Your task to perform on an android device: I am planning a week-long trip with my family to Vancouver Island. It will be a one-way trip for three adults on October 21st, so search for economy-class flights from St. John's, Canada, to Campbell River, Canada, on the ixigo apps.
Image 0: 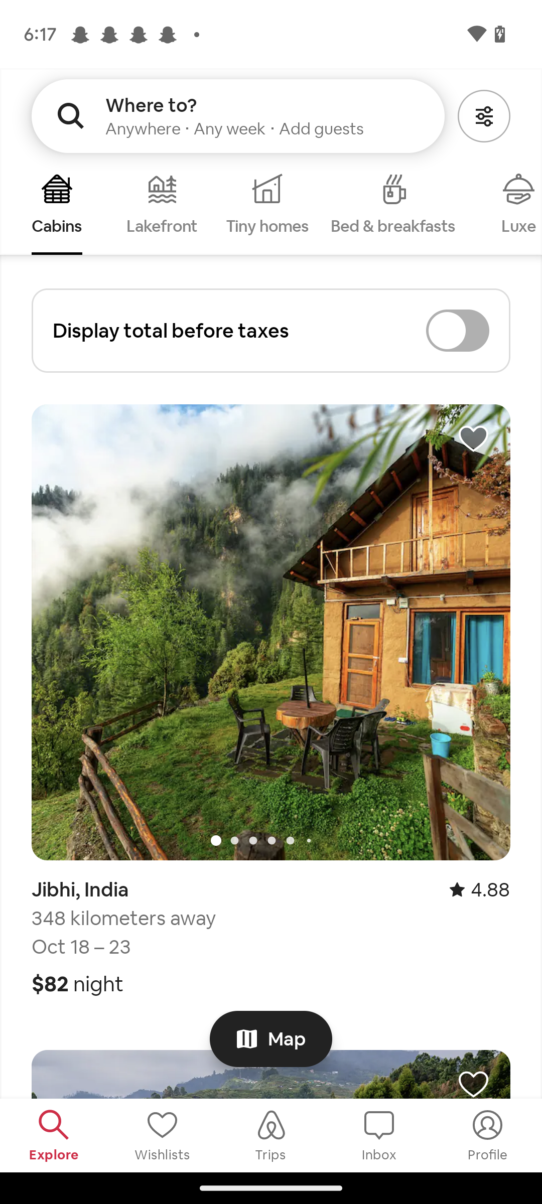
open the ixigo app.
Step 0: open app "ixigo"
Image 1: 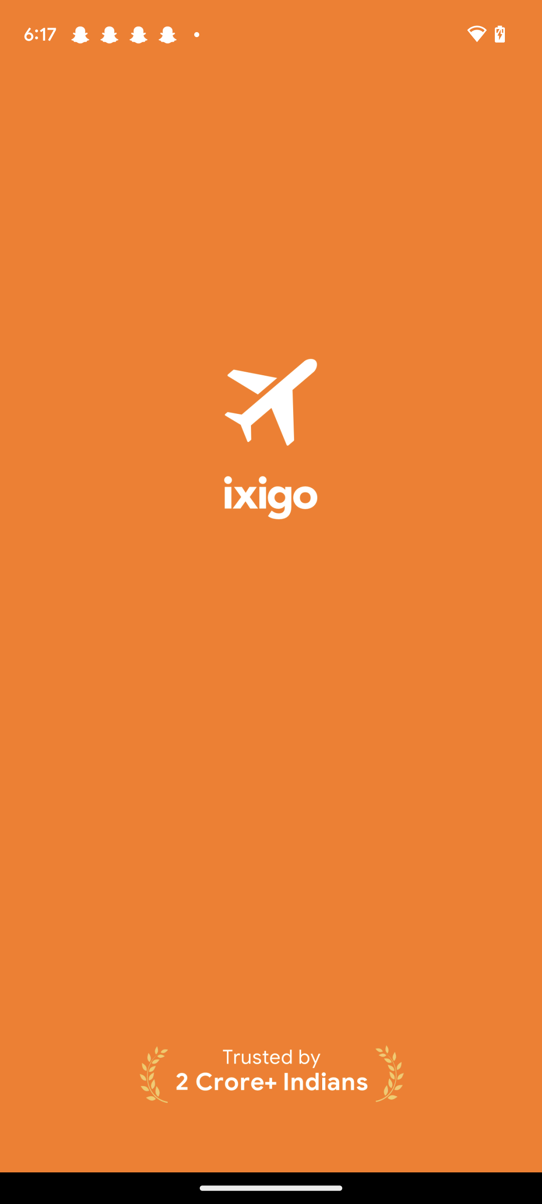
open the ixigo app.
Step 1: wait
Image 2: 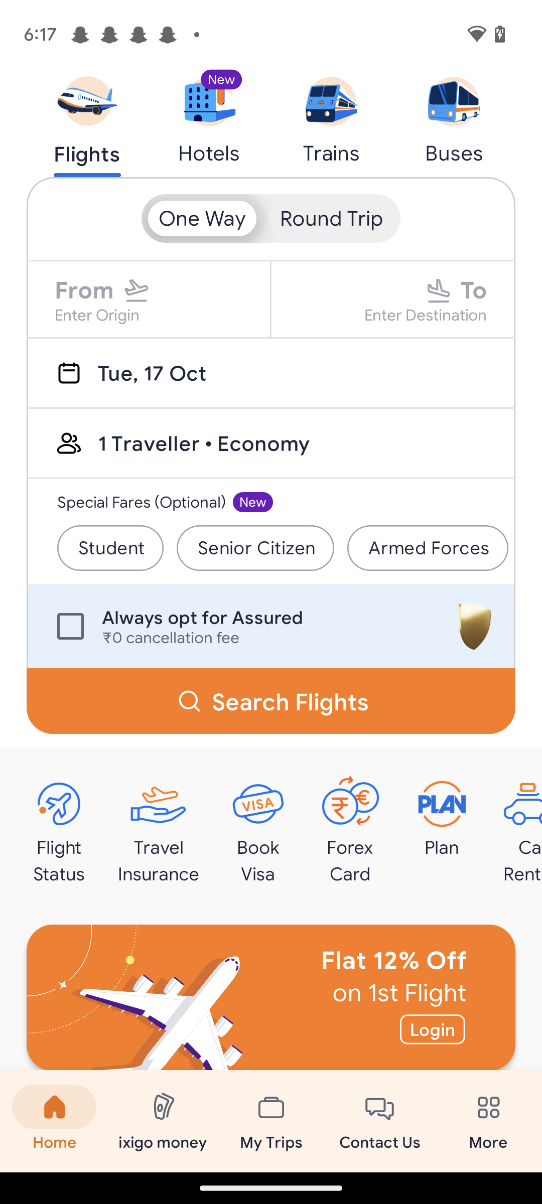
Click on the Text "form"
Step 2: click (84, 290)
Image 3: 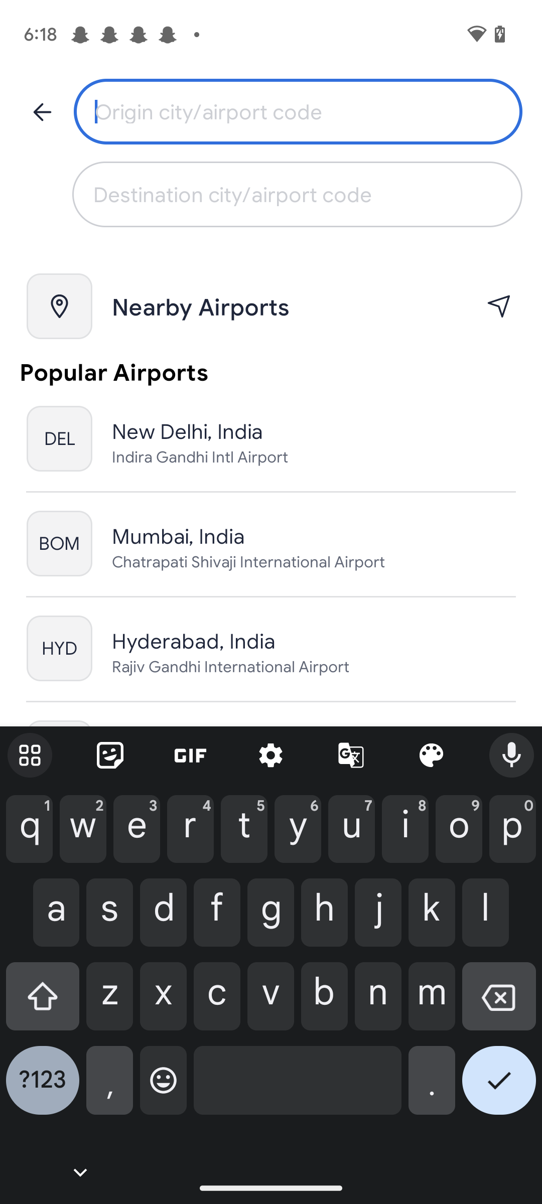
Type st. John's, Canada in the first input box.
Step 3: type "st.John's, Canada"
Image 4: 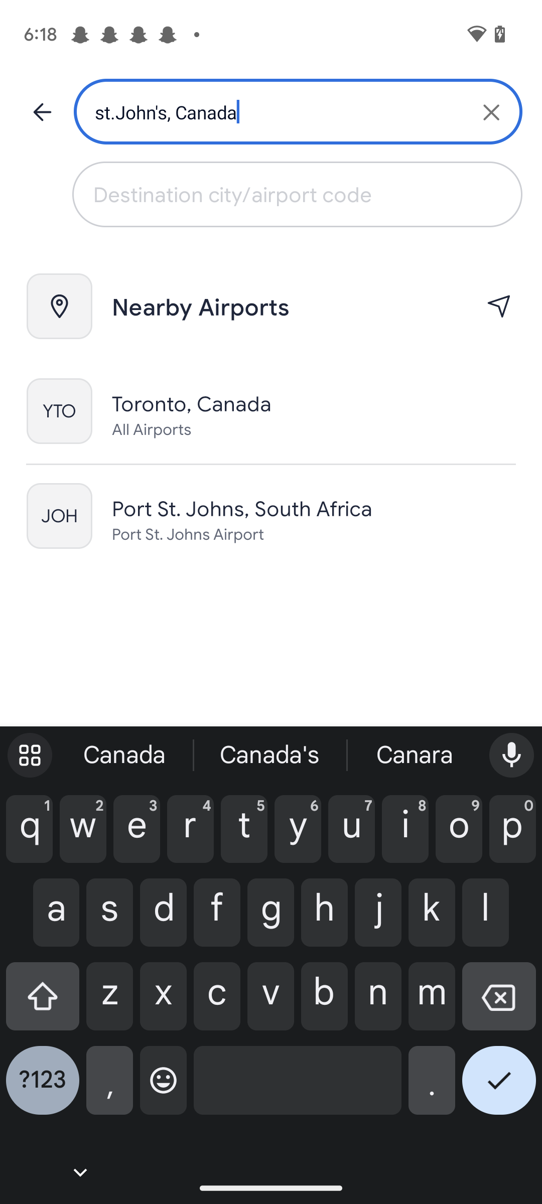
Type st. John's, Canada in the first input box.
Step 4: wait
Image 5: 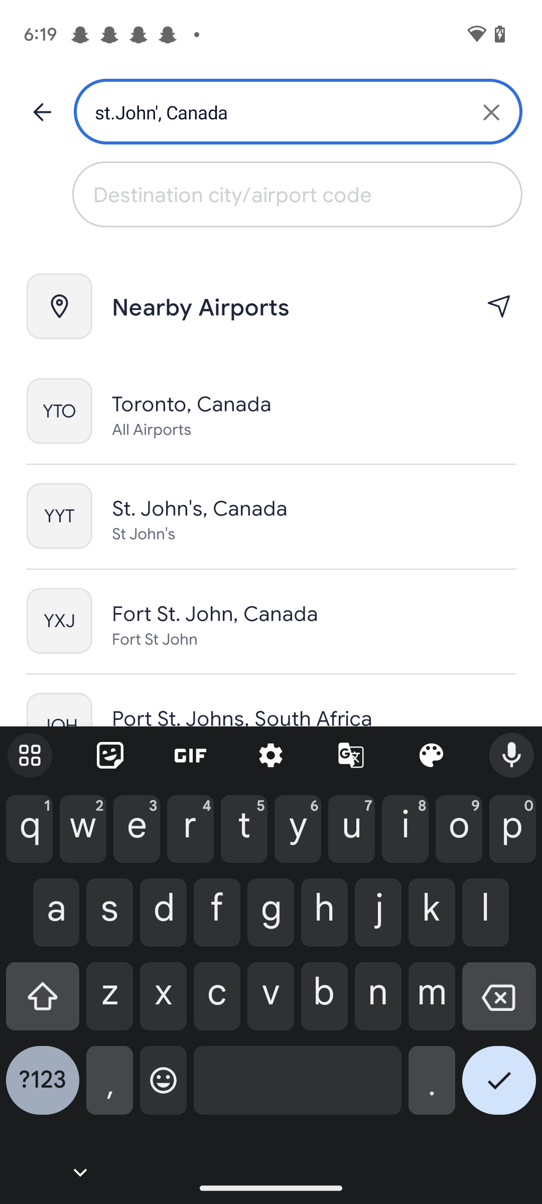
Click on  the second tab.
Step 5: click (304, 516)
Image 6: 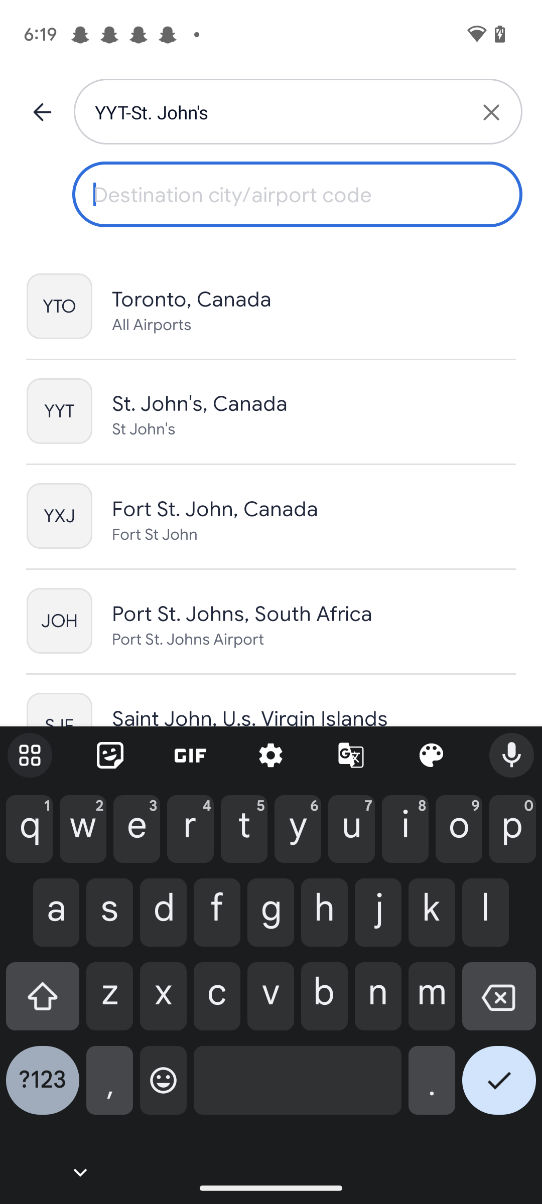
Type Campbell River, Canada in the first second box.
Step 6: type "Campbell River, Canada"
Image 7: 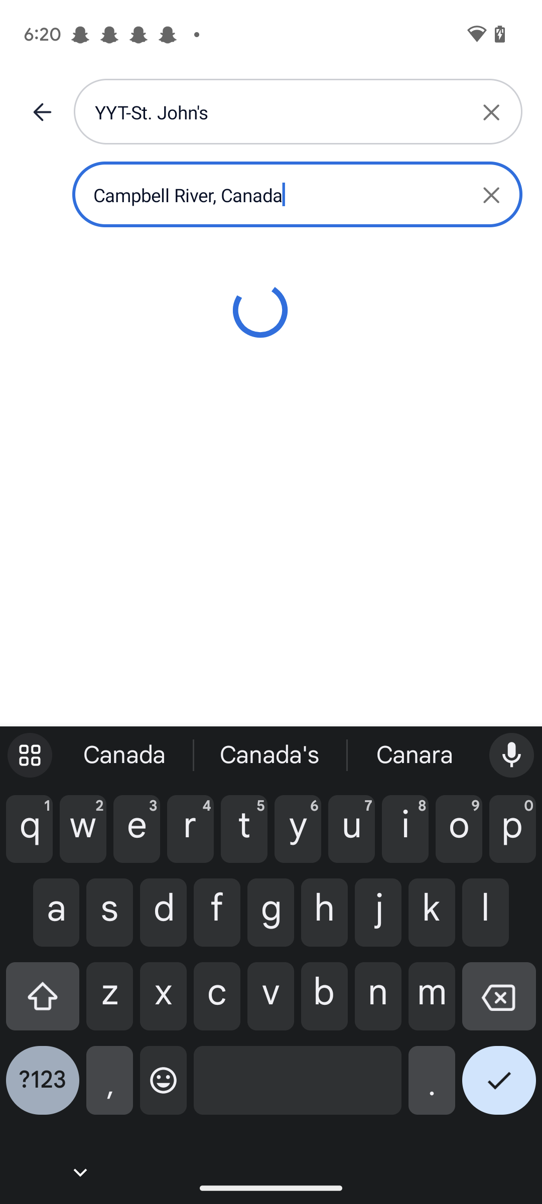
Type Campbell River, Canada in the first second box.
Step 7: wait
Image 8: 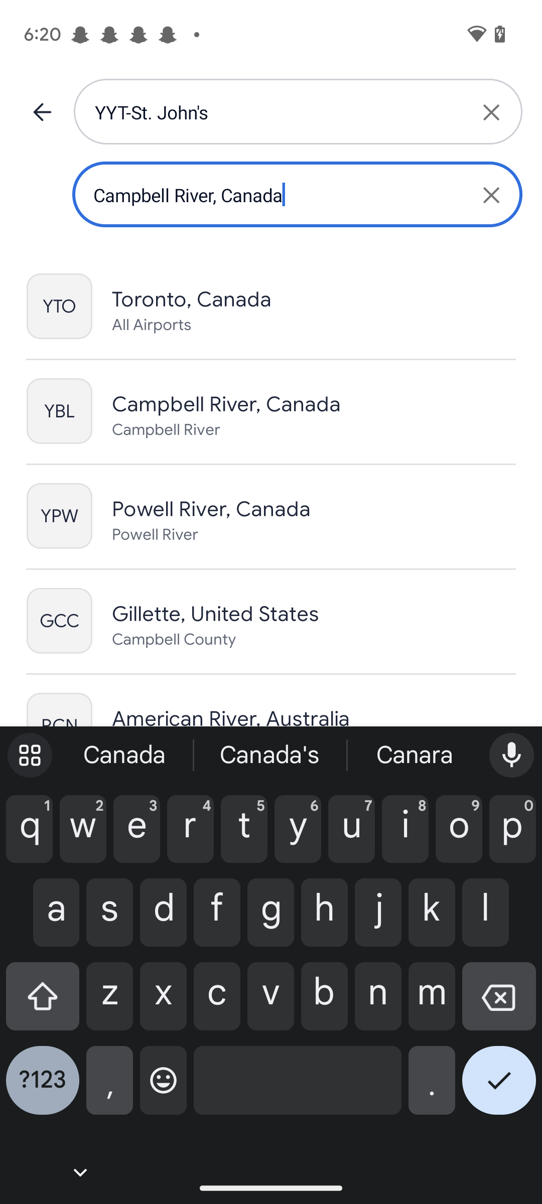
Click on the second tab from the result.
Step 8: click (226, 404)
Image 9: 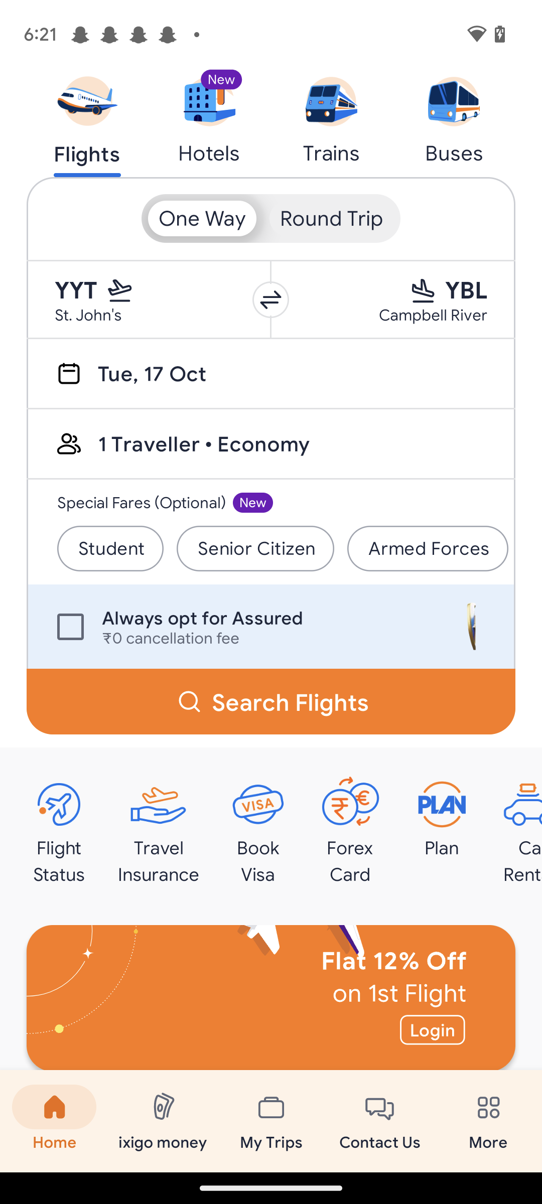
Click on the Calendar icon.
Step 9: click (69, 373)
Image 10: 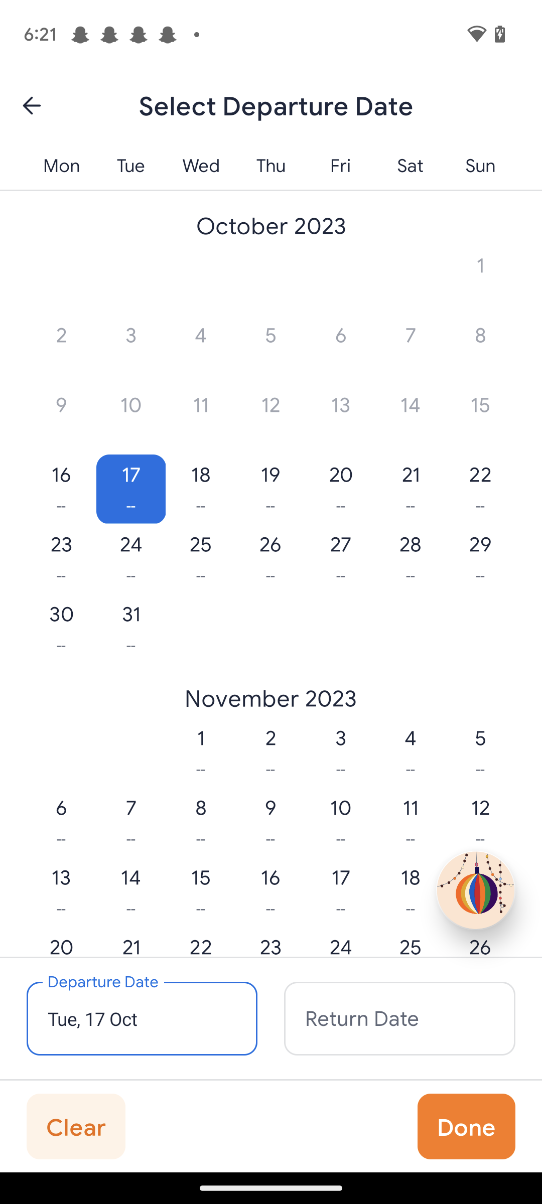
Select the date 21st october
Step 10: click (411, 475)
Image 11: 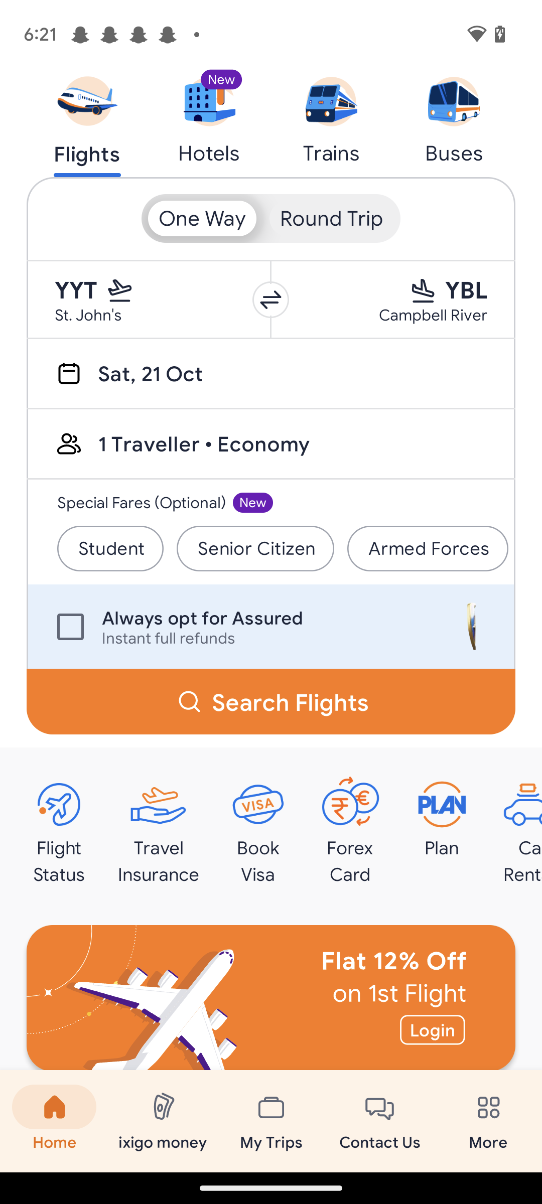
click on the Tab done at the bottom right corner of the screen.
Step 11: wait
Image 12: 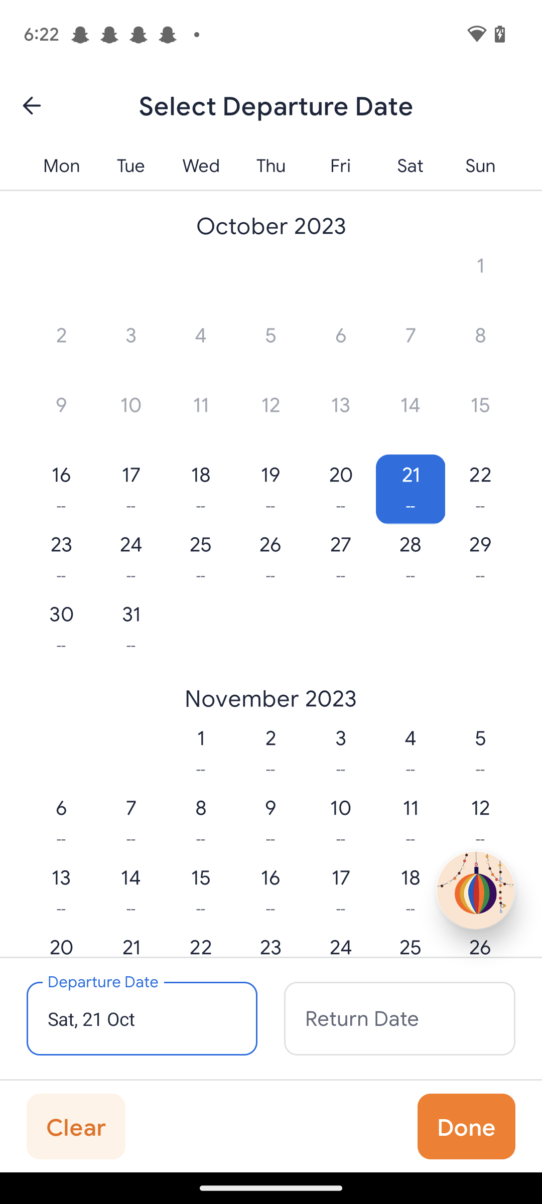
click on the Tab done at the bottom right corner of the screen.
Step 12: click (466, 1126)
Image 13: 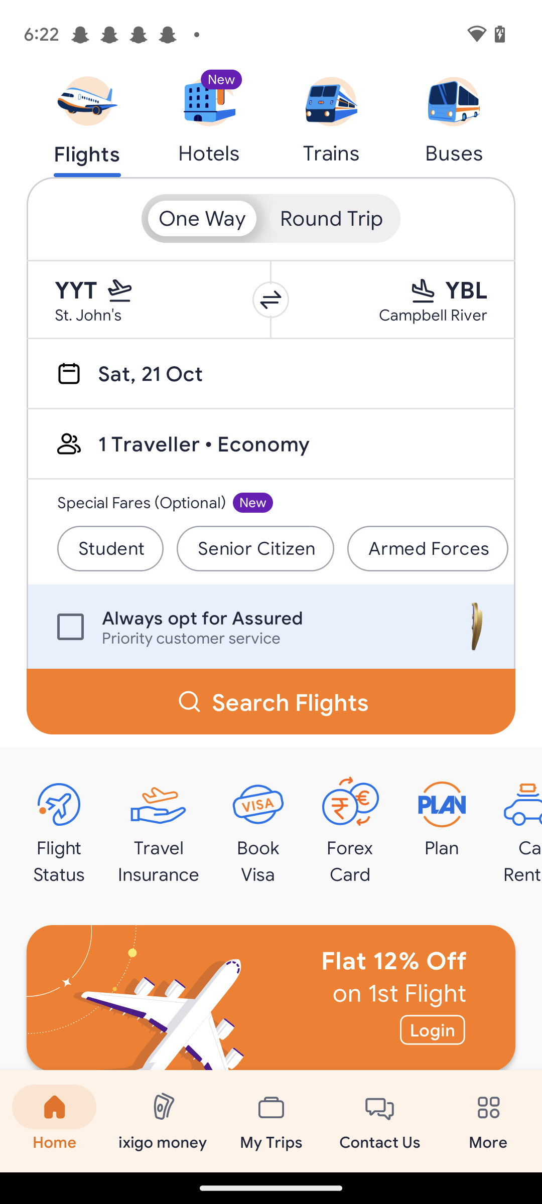
Click on the Text "Traveller".
Step 13: click (204, 443)
Image 14: 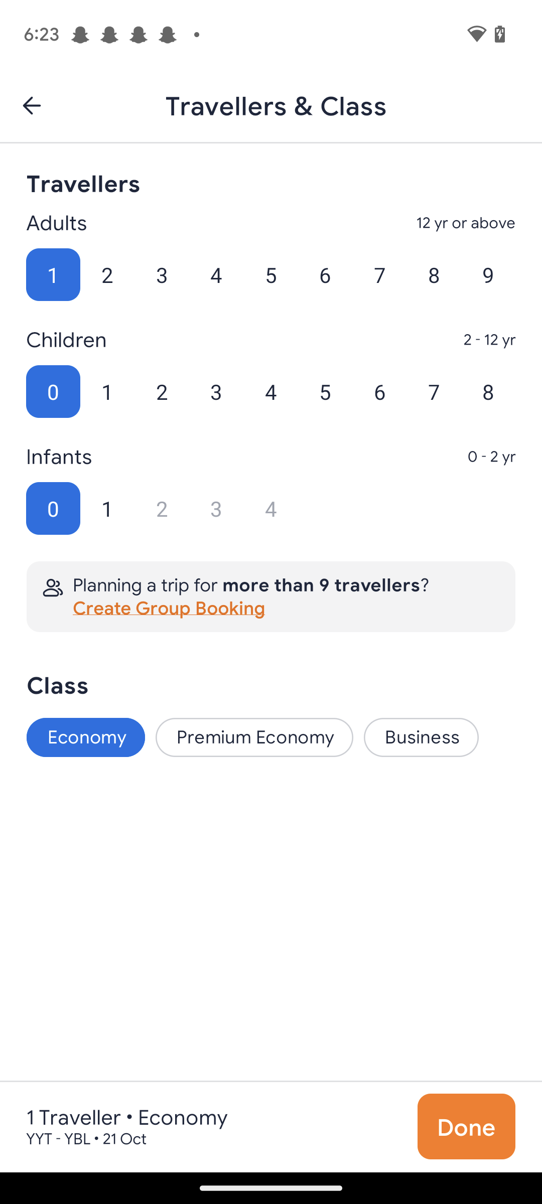
Select the 3 adults.
Step 14: click (162, 274)
Image 15: 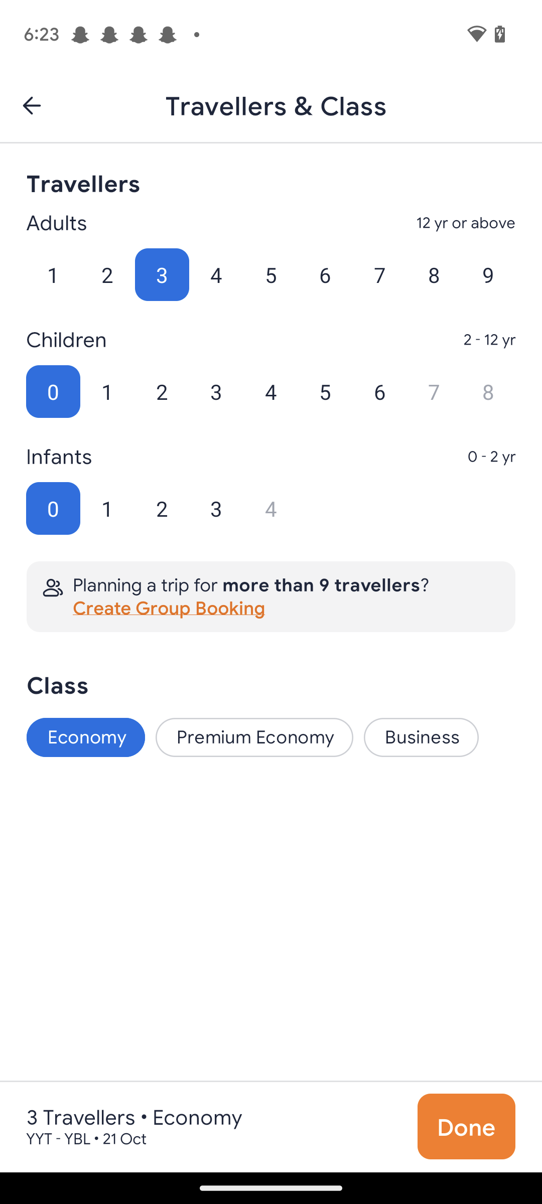
Click on the Done Tab at the bottom right corner of the screen.
Step 15: click (466, 1126)
Image 16: 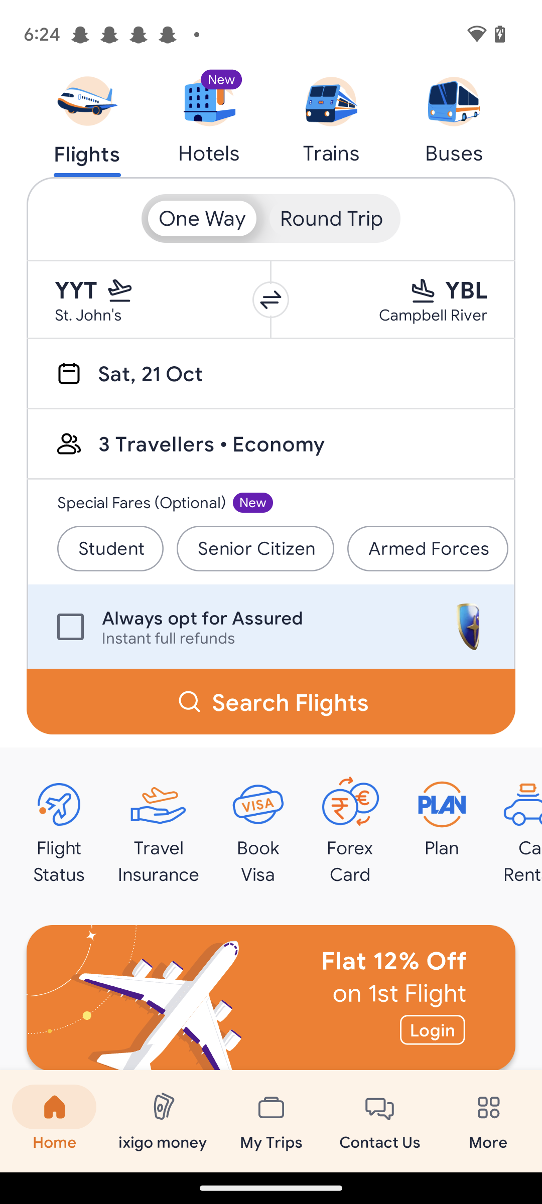
Click on the Tab "Search Flights" tab .
Step 16: click (290, 701)